Your task to perform on an android device: Go to Kindle app & increase the font size
Image 0: 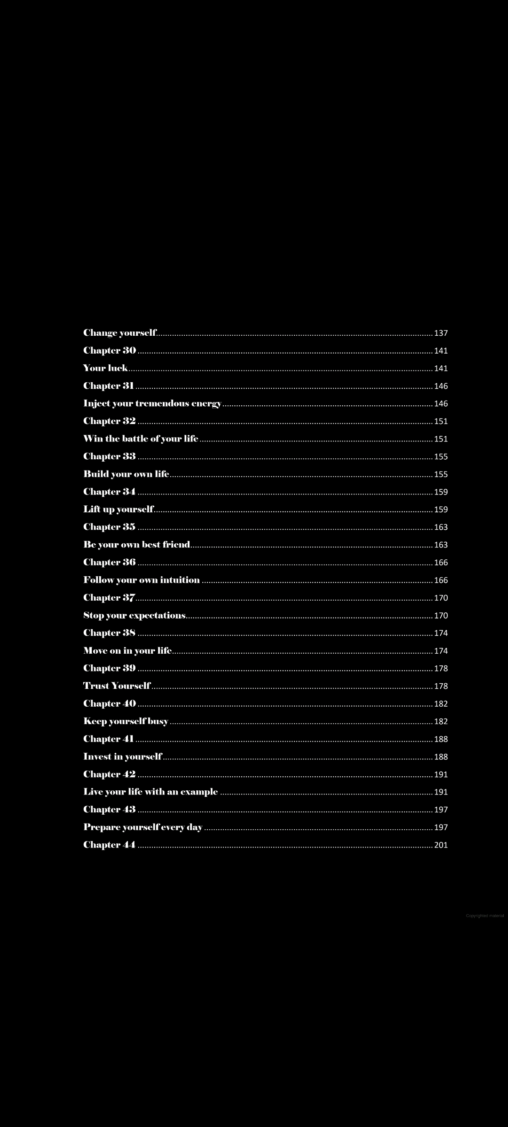
open the Kindle app
Step 0: open app "Kindle"
Image 1: 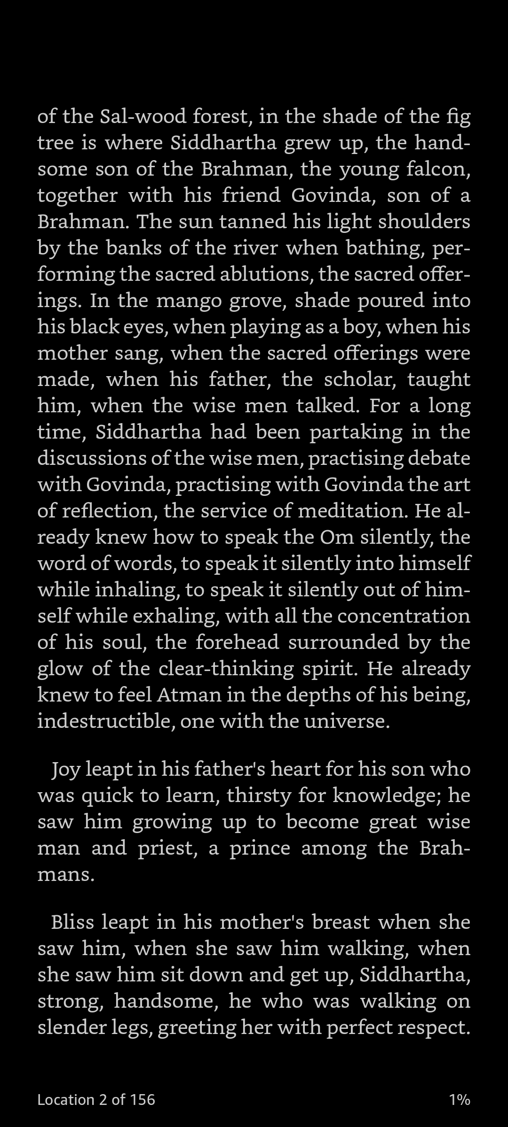
click on the page
Step 1: click (254, 563)
Image 2: 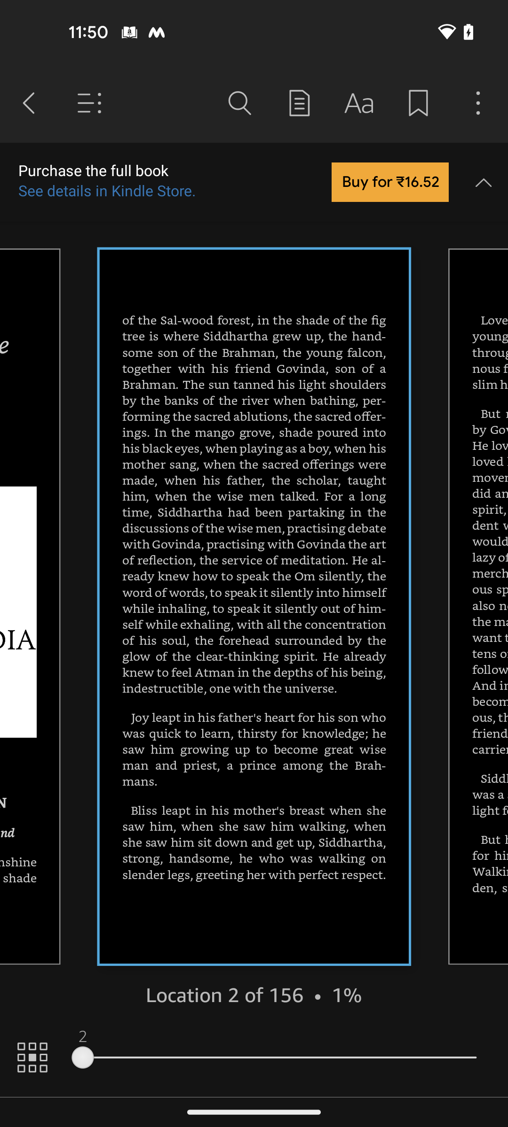
click on the font icon at the top of the screen
Step 2: click (358, 103)
Image 3: 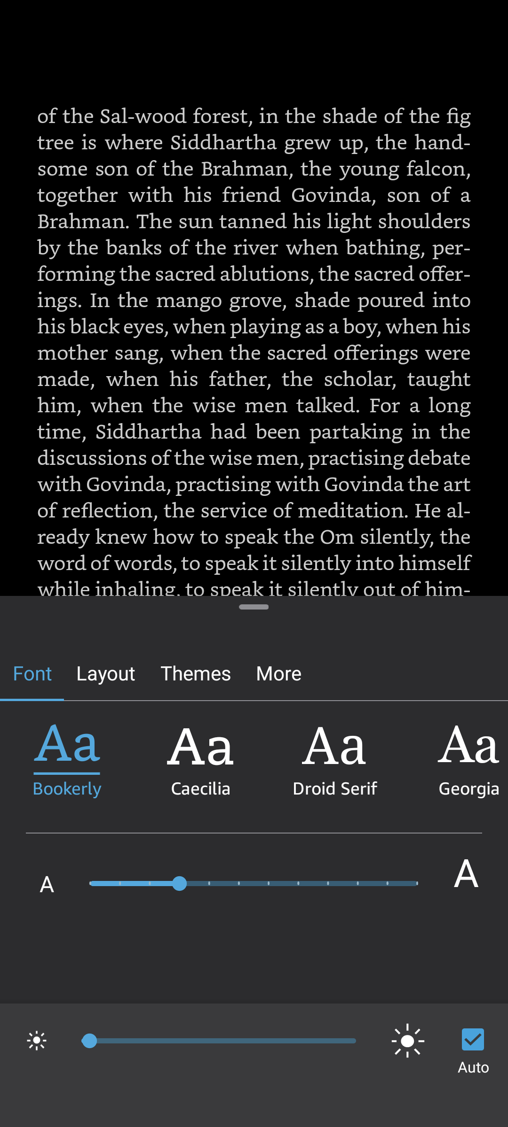
swipe right to drag the font bar
Step 3: scroll left